Your task to perform on an android device: I have some images of an unidentified plant and I want to know which plant is this, so identify this plant in the LeafSnap app.
Image 0: 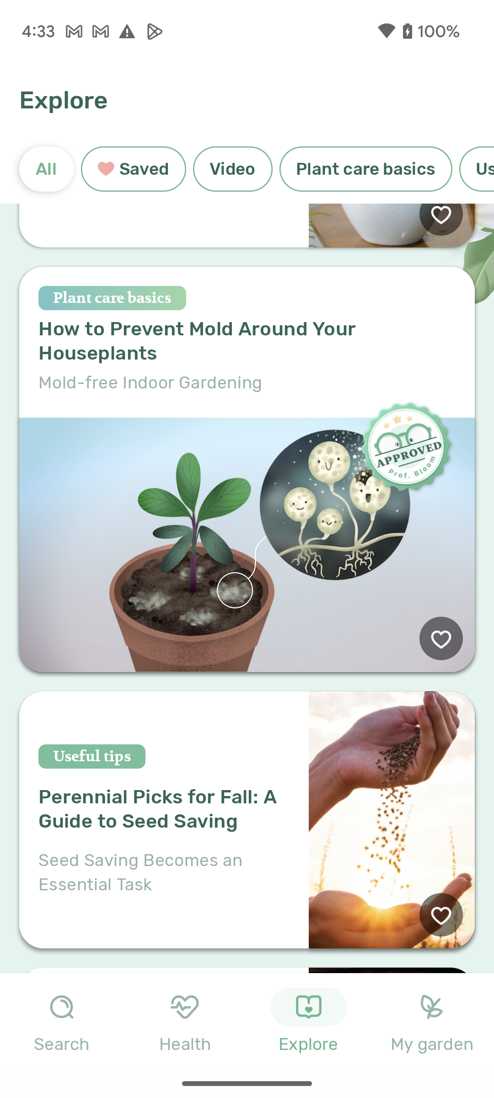
Open the LeafSnap app.
Step 0: open app "LeafSnap"
Image 1: 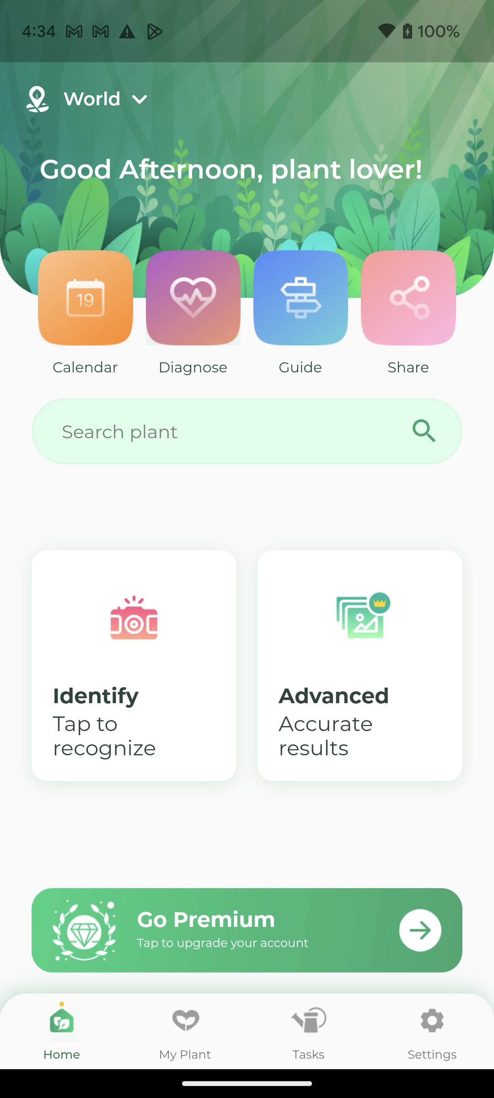
Click on the Identify tab to identify the plant.
Step 1: click (134, 666)
Image 2: 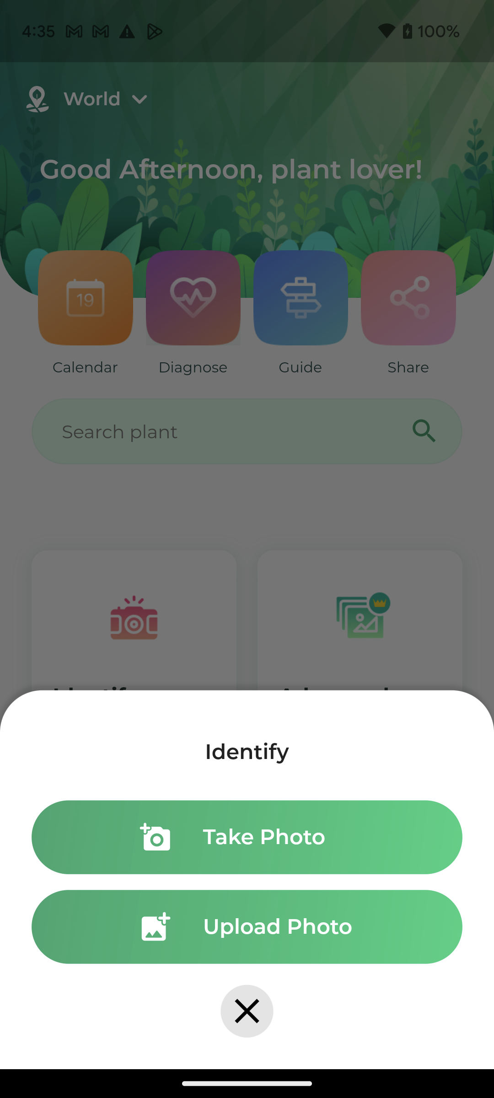
Click on the Upload Photo option to upload photo of the plant to identify the plant.
Step 2: click (247, 926)
Image 3: 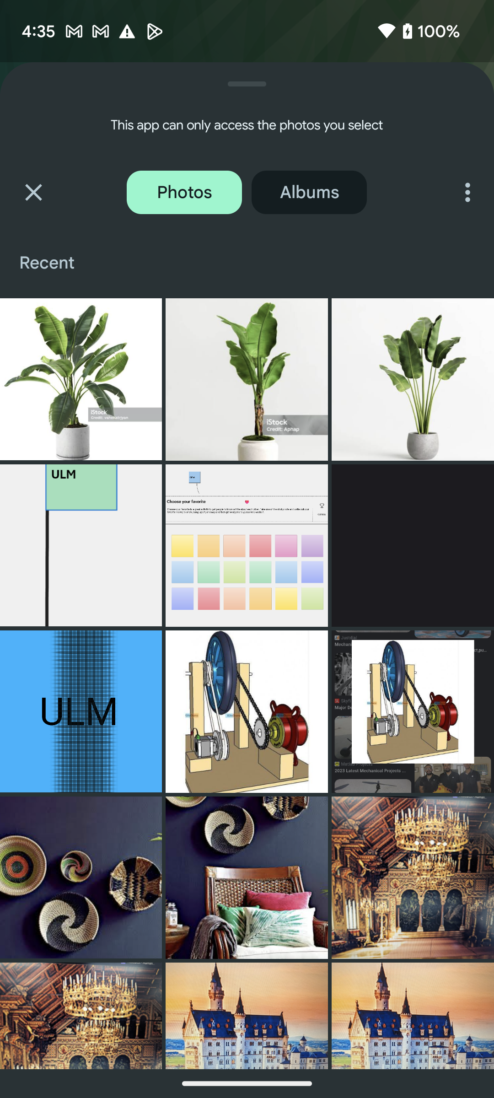
Click on the first photo of the plant to select this photo.
Step 3: click (81, 379)
Image 4: 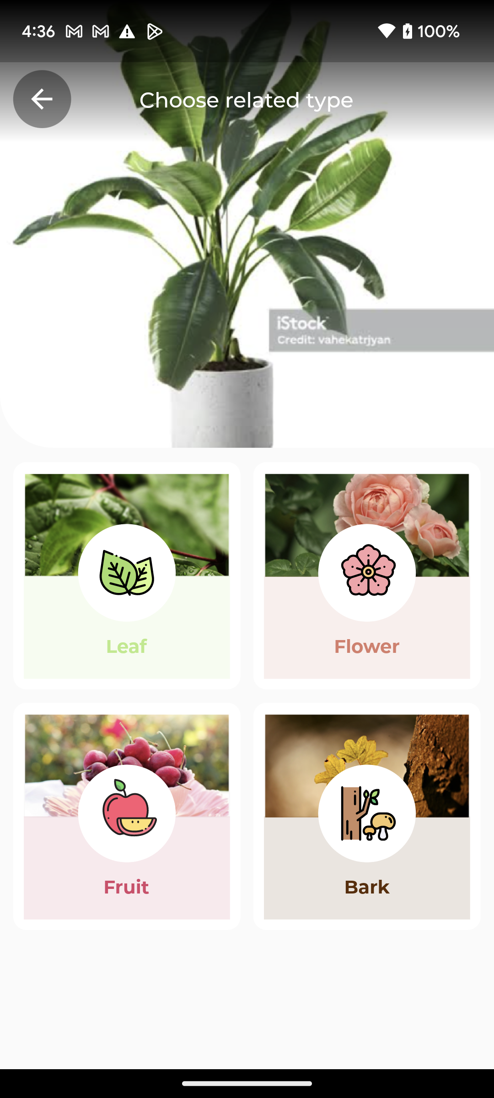
Click on the Leaf tab to select this type of plant to identify.
Step 4: click (127, 576)
Image 5: 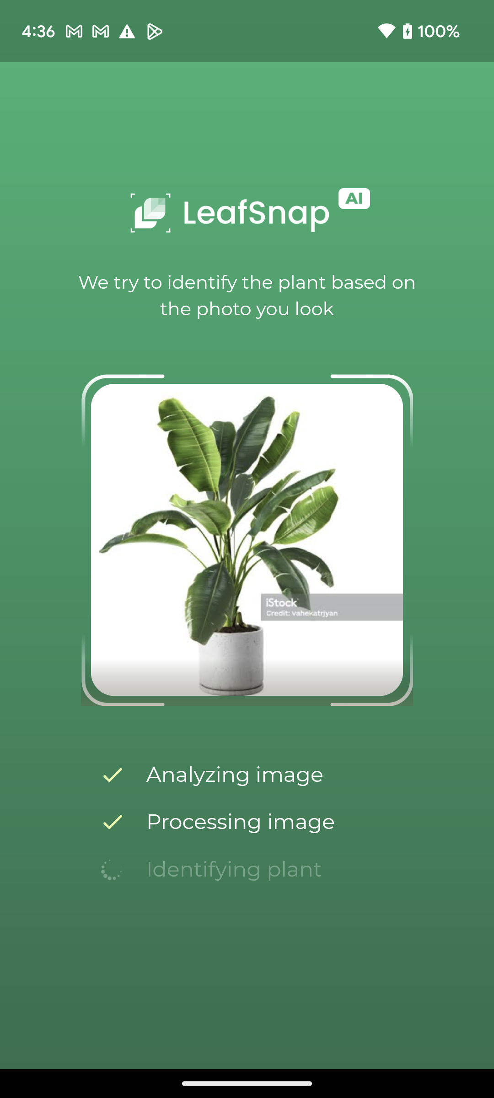
Click on the Leaf tab to select this type of plant to identify.
Step 5: wait